Your task to perform on an android device: Open the To Do Reminder App and create a reminder stating to start gym for June 13 at 5:30 AM, Add a note getting back to the office .
Image 0: 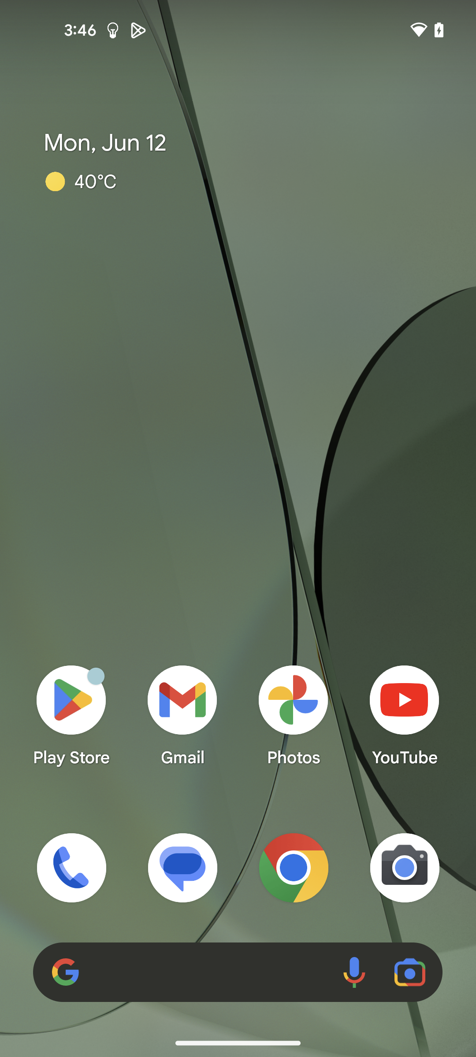
Open To Do Alarm App
Step 0: open app "To Do Reminder"
Image 1: 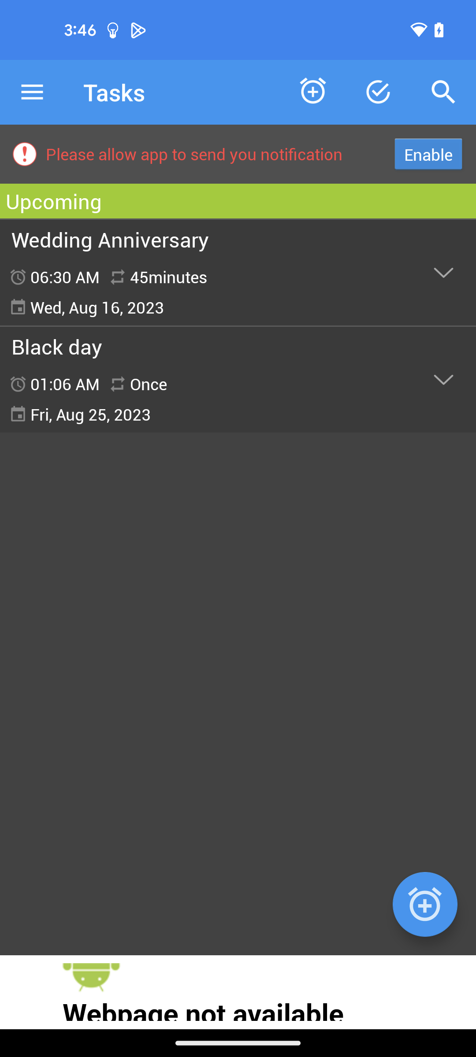
Click on the add alarm icon at the bottom right corner
Step 1: click (425, 904)
Image 2: 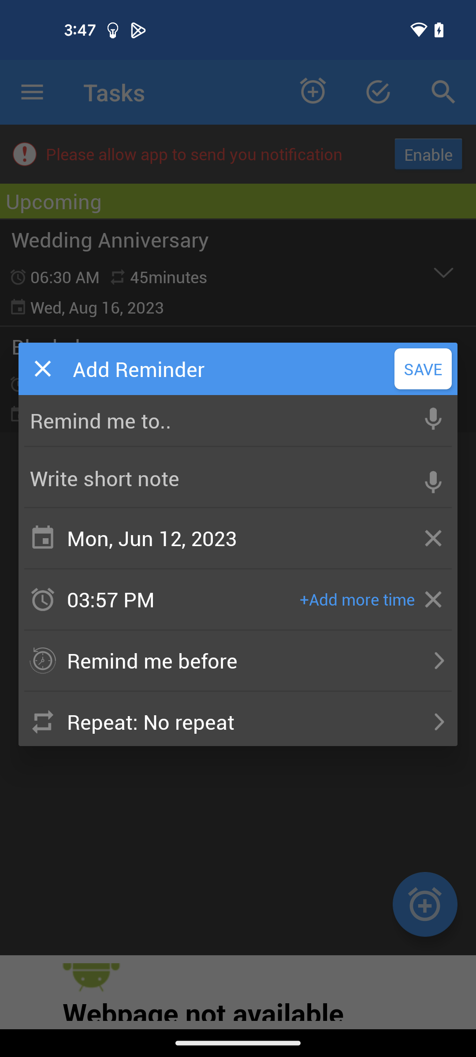
Click on the Remind me to bar .
Step 2: click (219, 420)
Image 3: 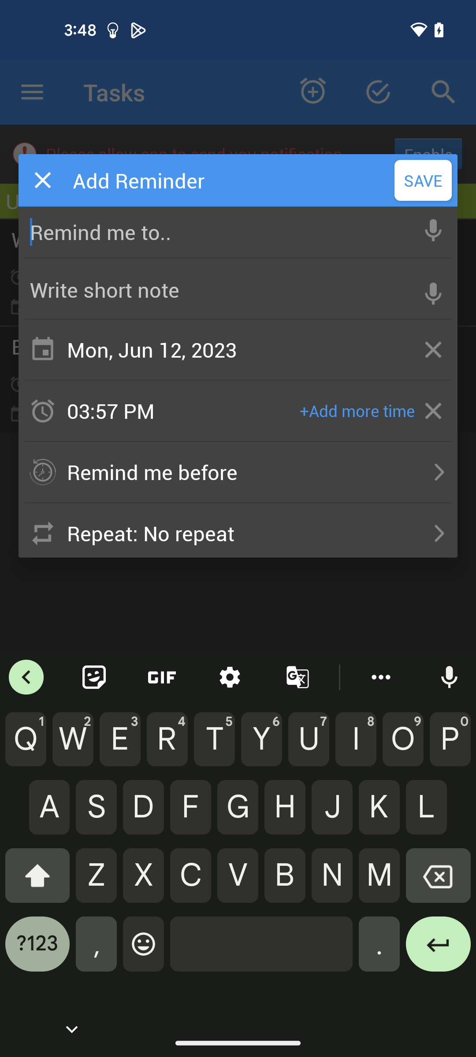
Add the title start gym
Step 3: type "start gym"
Image 4: 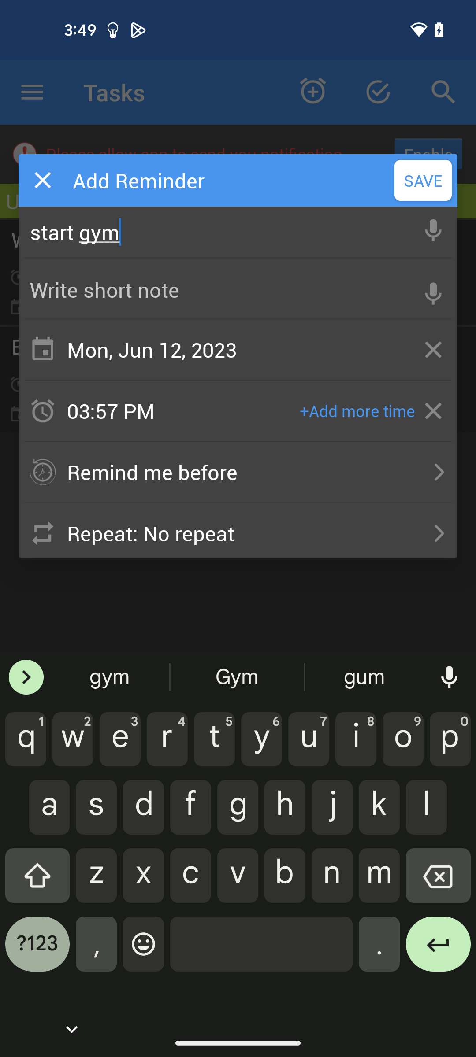
click on the write short note bar
Step 4: click (219, 289)
Image 5: 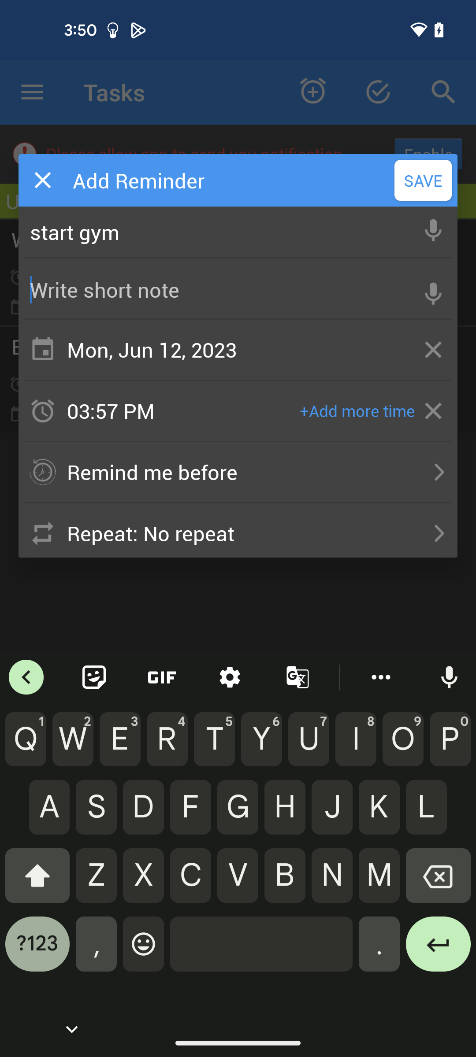
Type text getting back to office in the bar
Step 5: type "getting back to office"
Image 6: 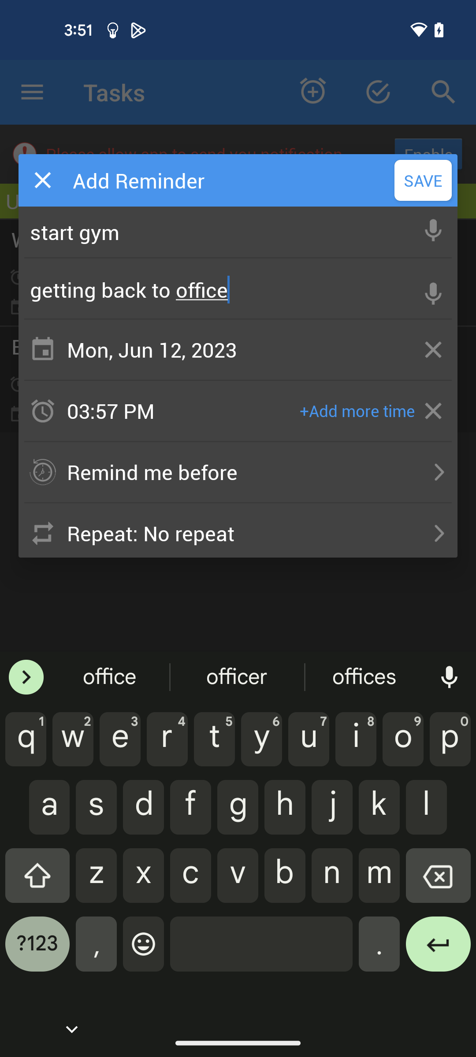
Go to the dates column
Step 6: click (219, 349)
Image 7: 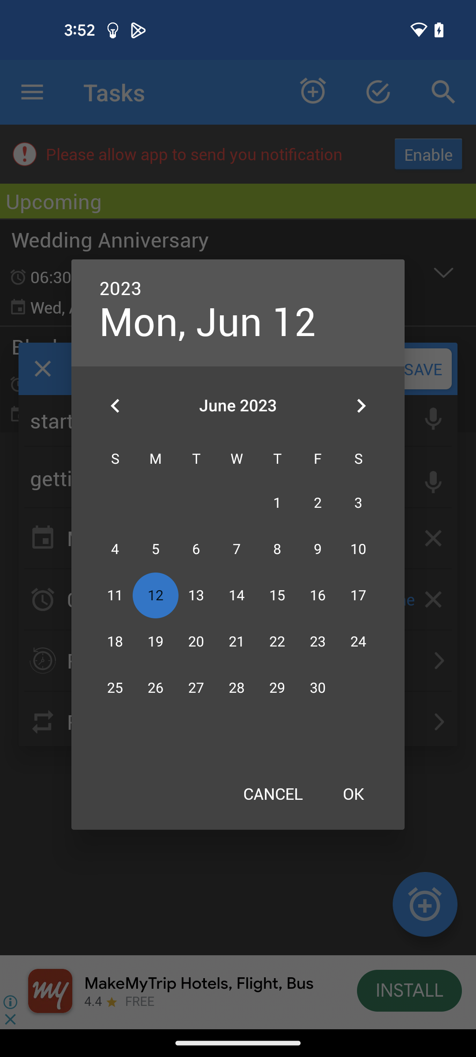
set the date to 13 June
Step 7: click (196, 595)
Image 8: 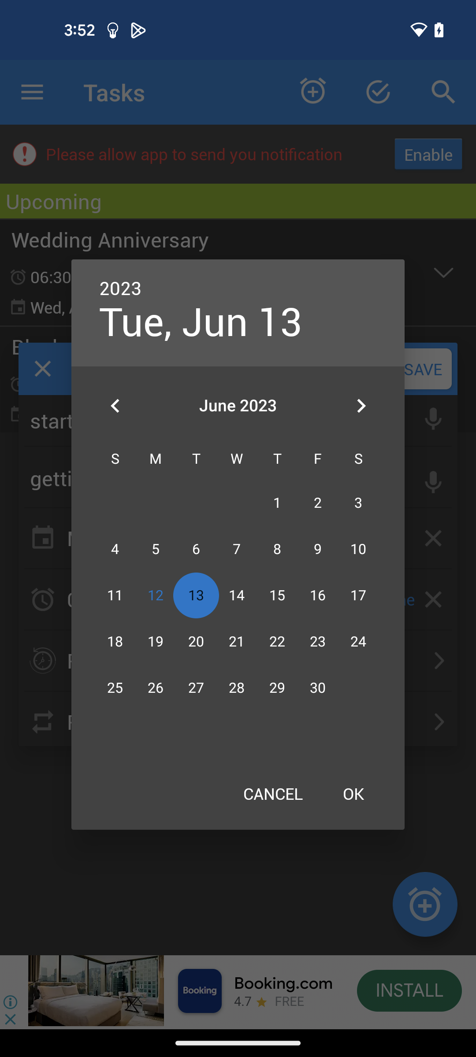
Click on the OK button
Step 8: click (353, 793)
Image 9: 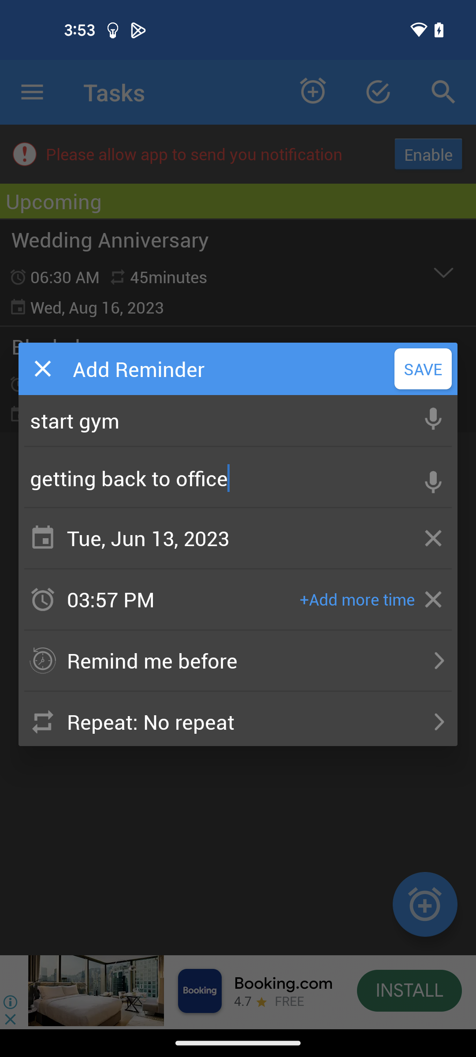
Go to the time section
Step 9: click (162, 599)
Image 10: 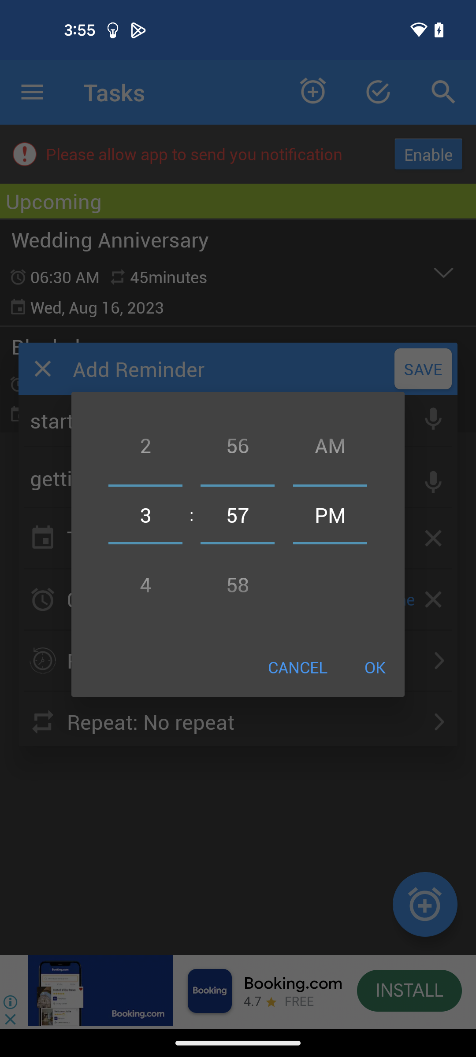
Set the hours to 5
Step 10: scroll down
Image 11: 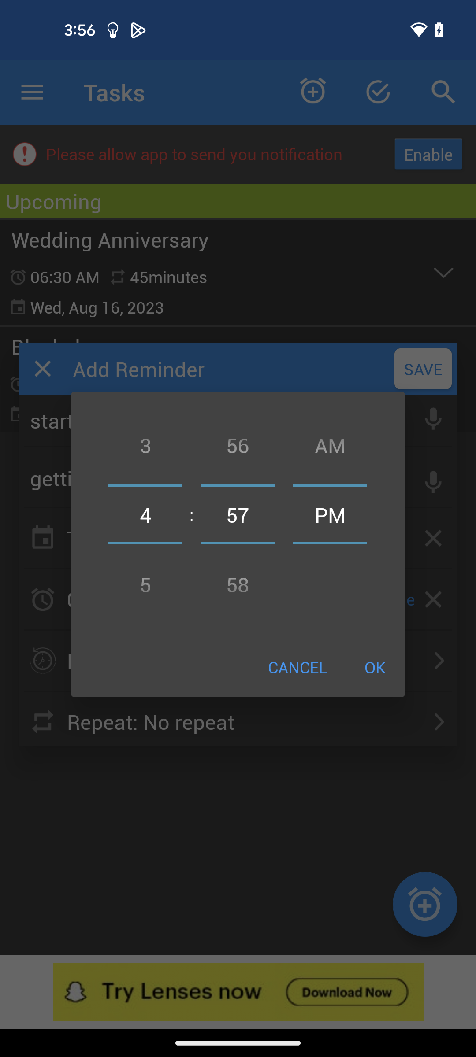
Set the hours to 5
Step 11: scroll down
Image 12: 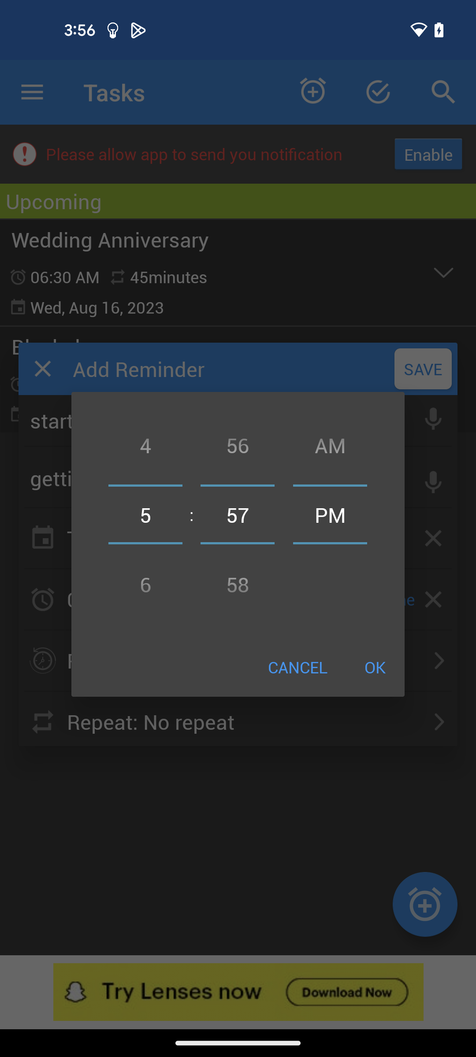
Set the minutes to 30
Step 12: scroll up
Image 13: 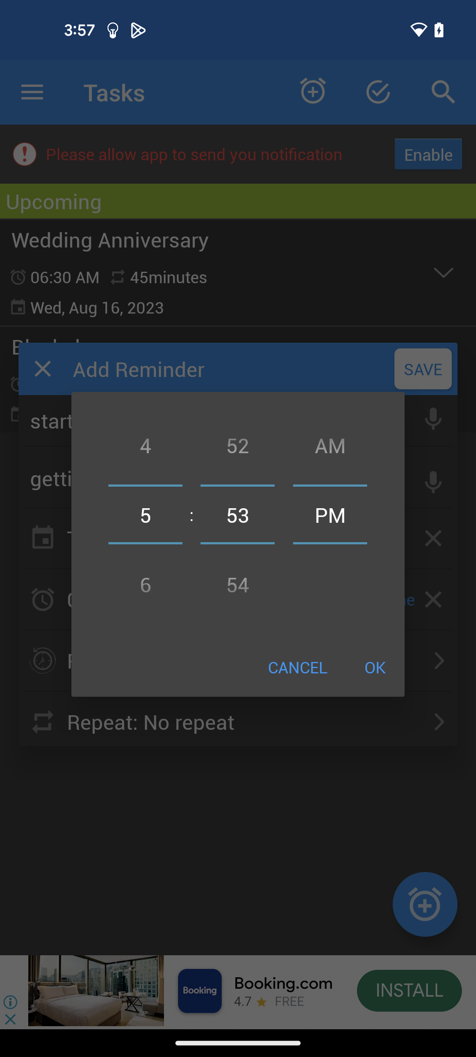
Set the minutes to 30
Step 13: scroll up
Image 14: 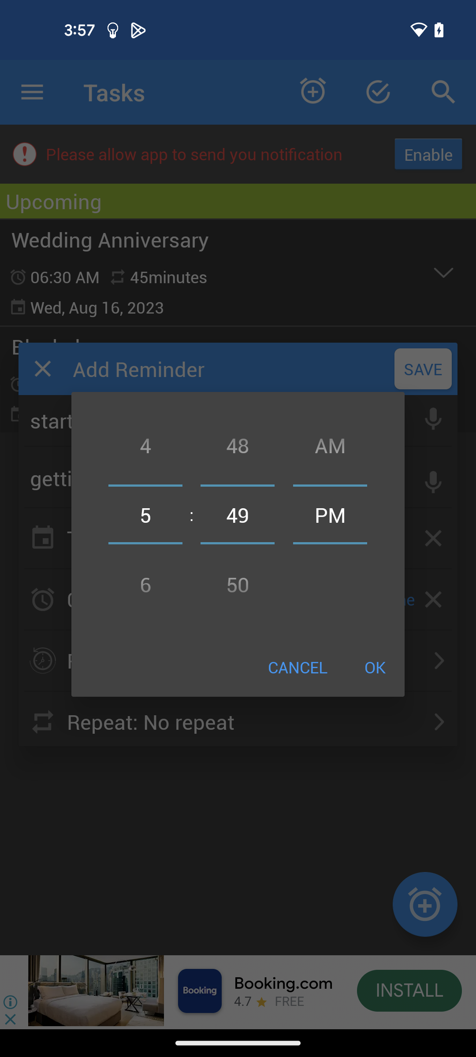
Set the minutes to 30
Step 14: scroll up
Image 15: 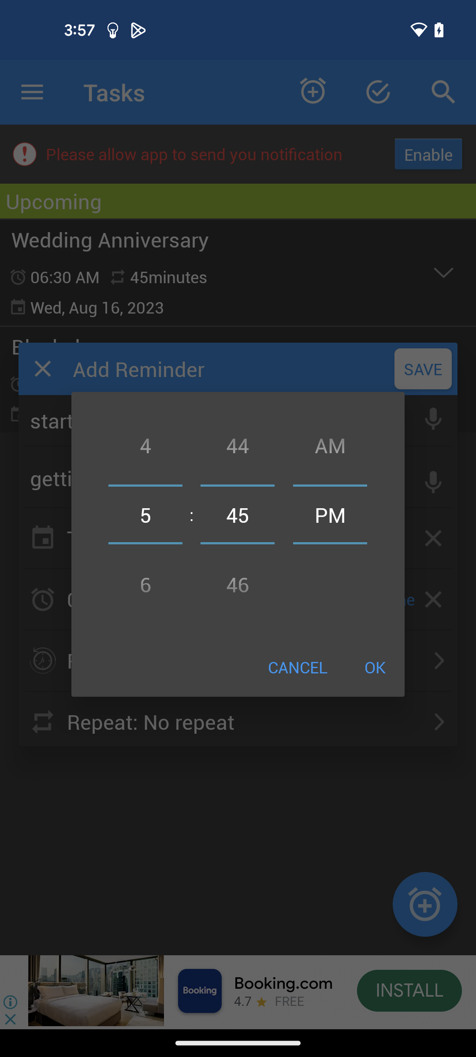
Set the minutes to 30
Step 15: scroll up
Image 16: 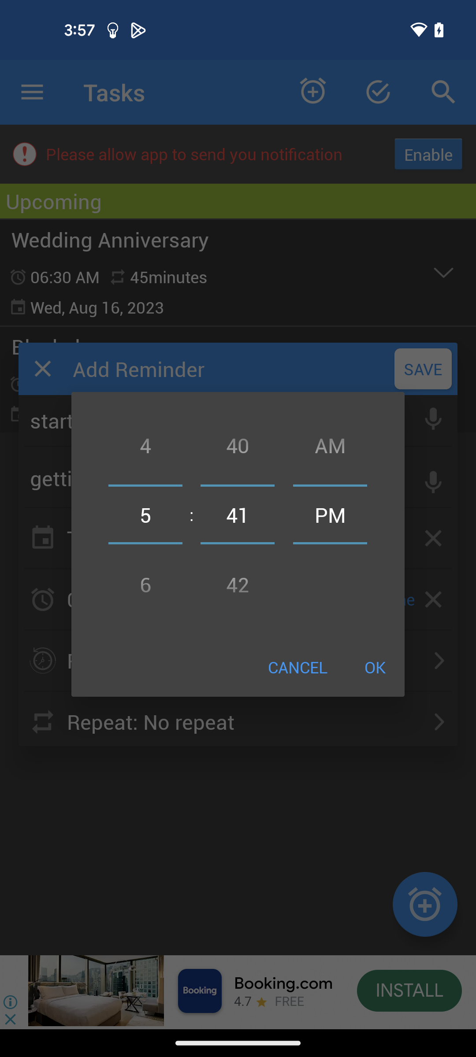
Set the minutes to 30
Step 16: scroll up
Image 17: 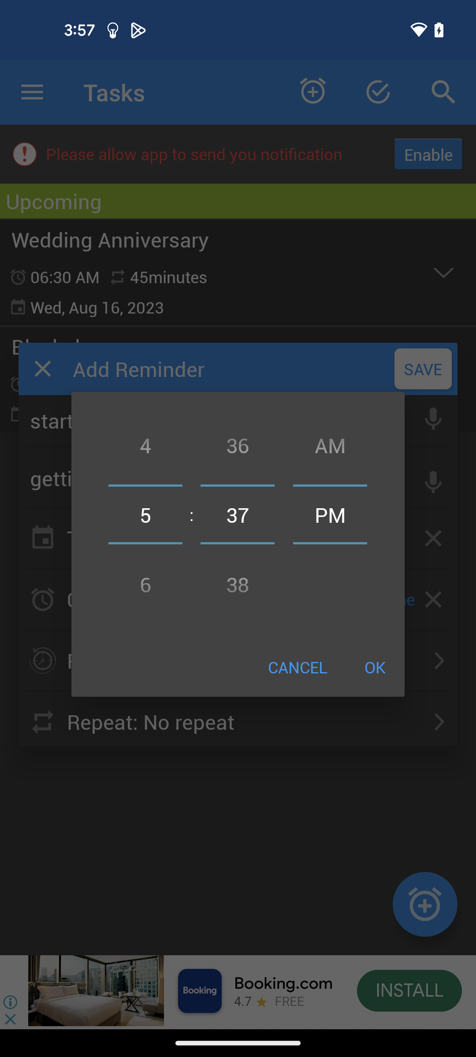
Set the minutes to 30
Step 17: scroll up
Image 18: 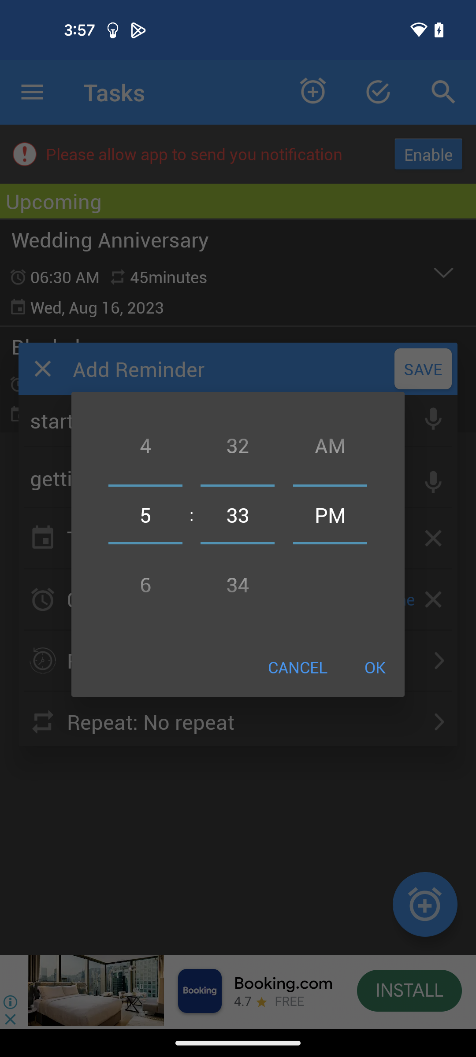
Set the minutes to 30
Step 18: scroll up
Image 20: 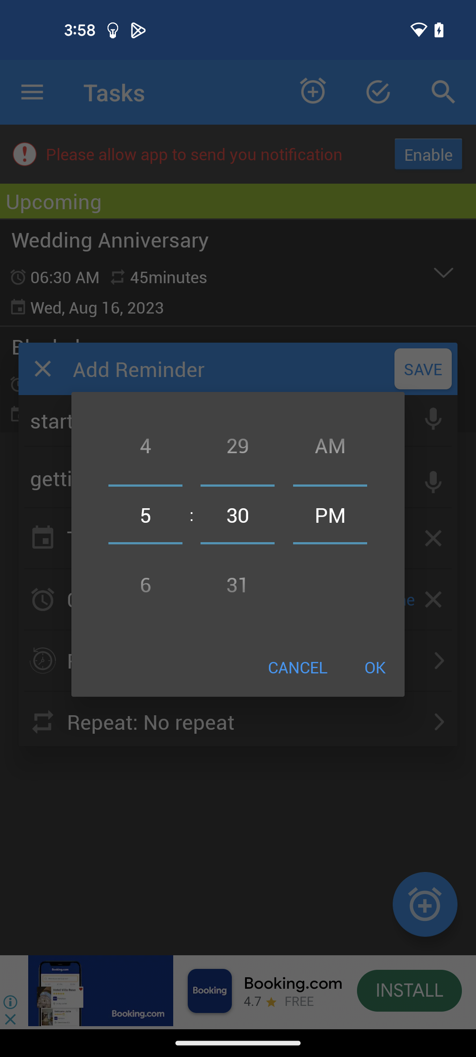
Set the time zone to AM
Step 20: scroll up
Image 21: 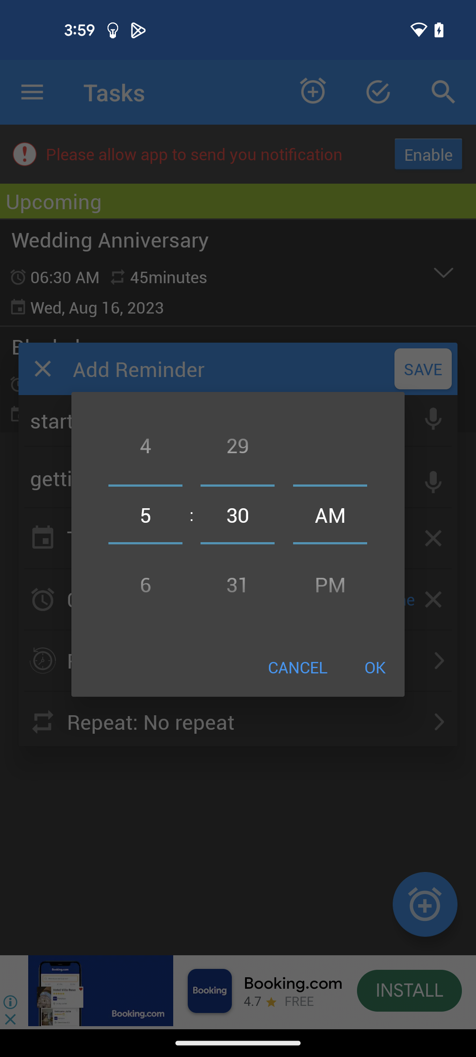
Click on OK 
Step 21: click (375, 667)
Image 22: 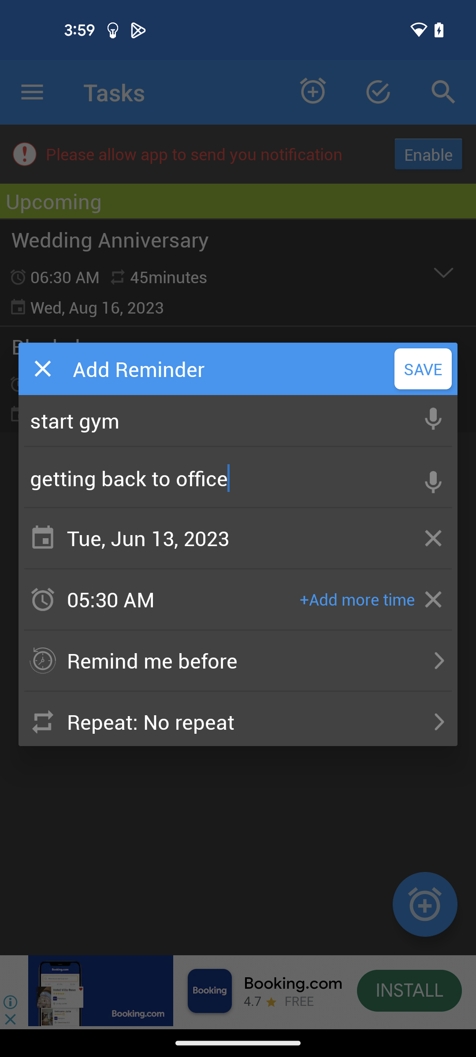
Save the reminder by clicking on save button
Step 22: click (423, 369)